Your task to perform on an android device:  The second result is perfect for my room. Read the reviews of the second result in the Houzz app.
Image 0: 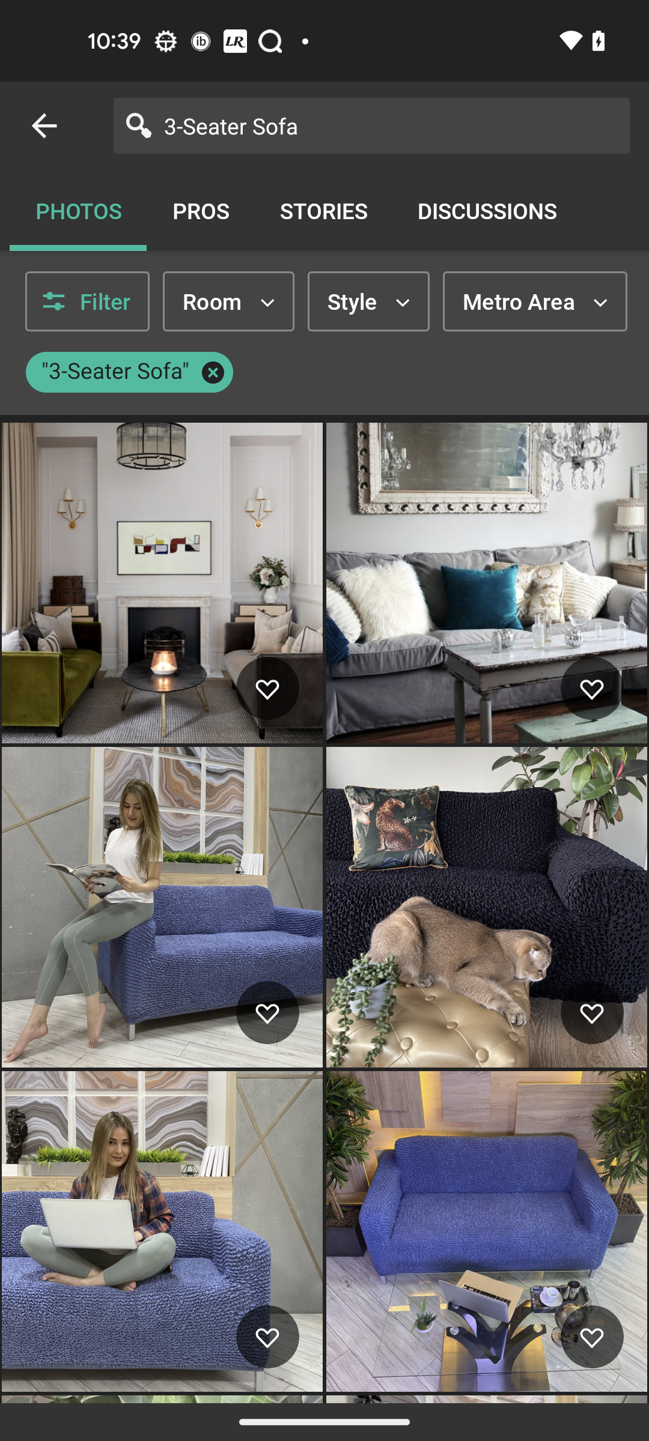
Open the Second search result
Step 0: click (487, 583)
Image 1: 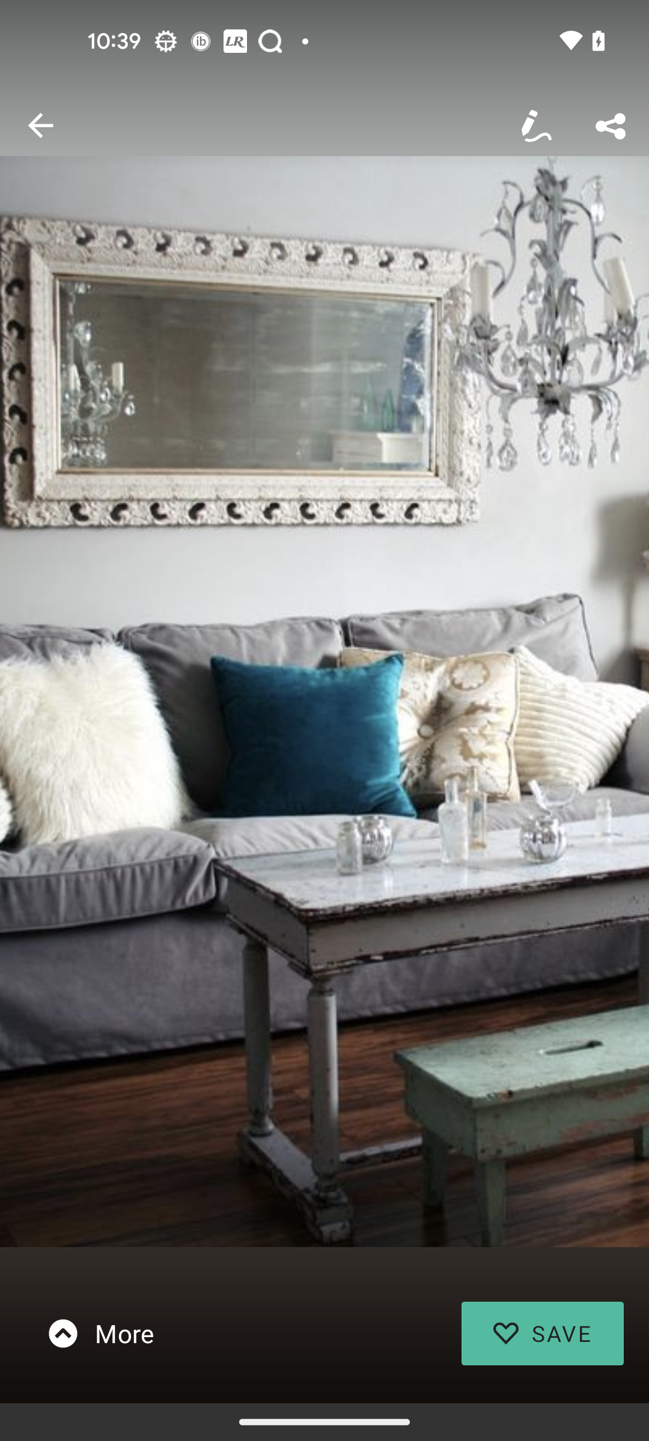
Click on the More button
Step 1: click (124, 1333)
Image 2: 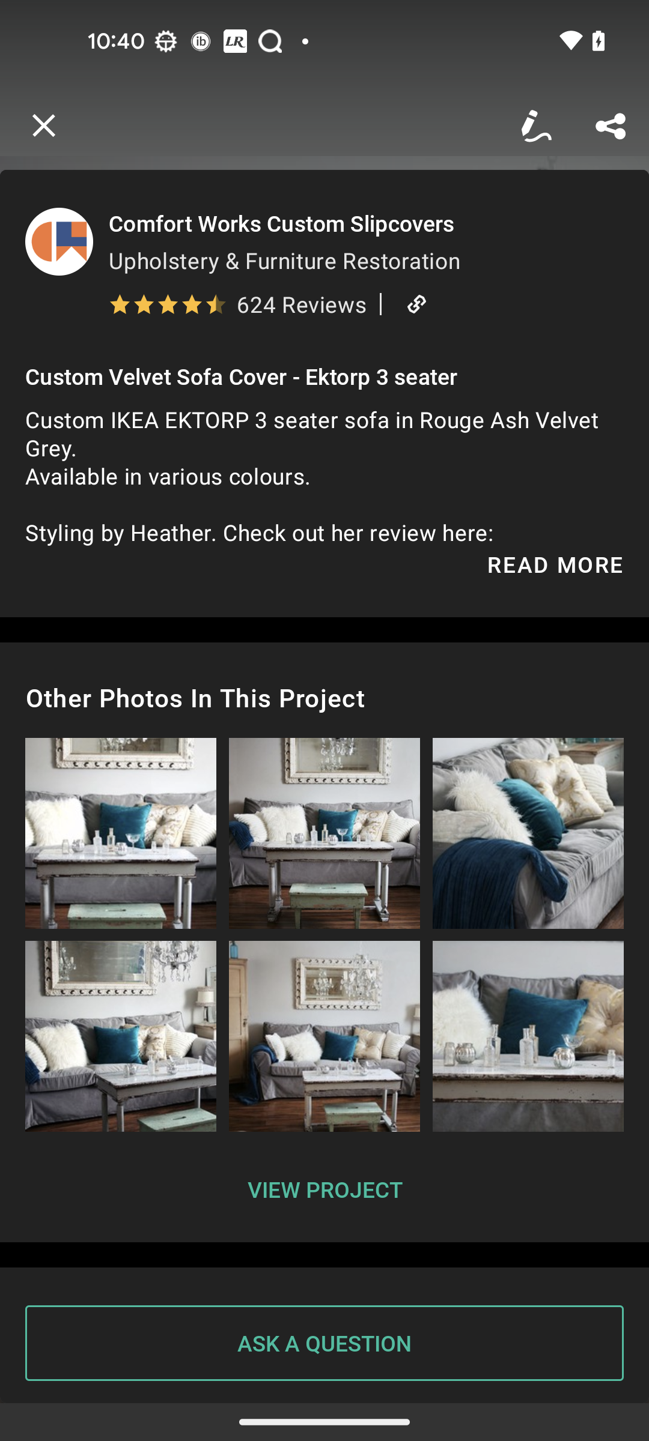
Click on the 624 Reviews
Step 2: click (302, 304)
Image 3: 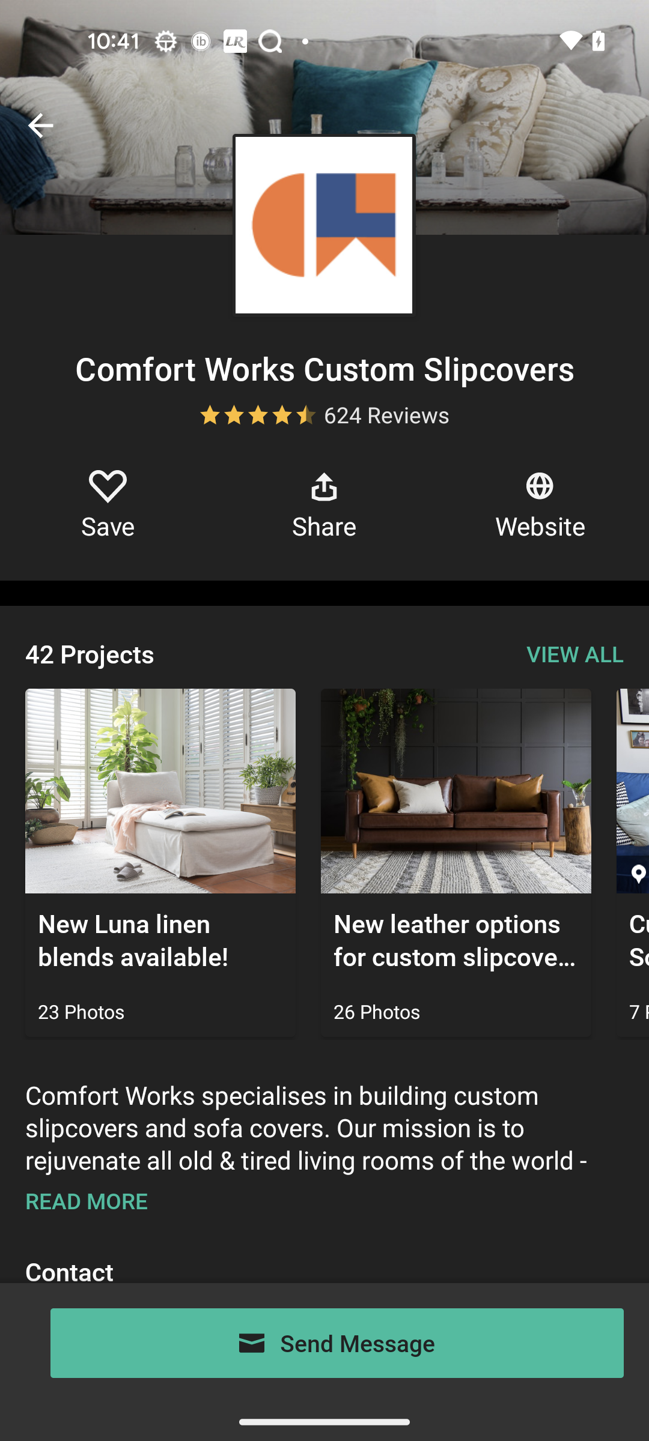
Swipe up to view the reviews
Step 3: scroll down